Your task to perform on an android device: add 1 kg potatoes to the cart using d mart ready app 
Image 0: 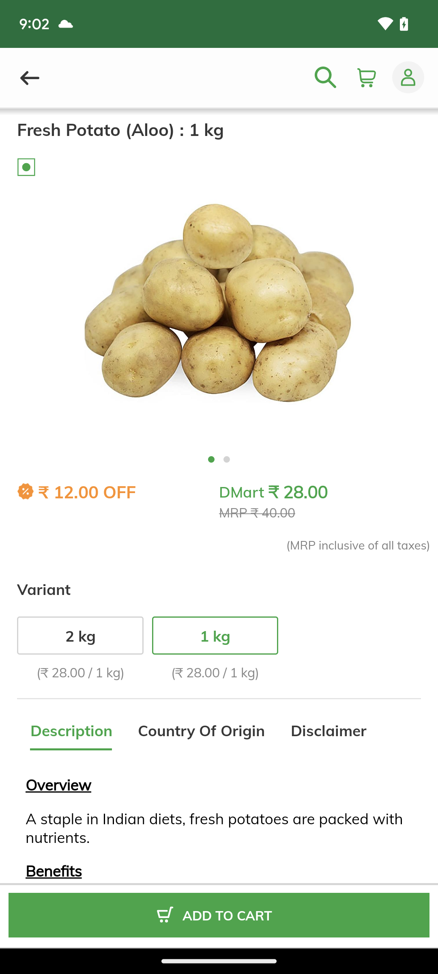
click on the add to cart option that is available in the  bottom of the screen 
Step 0: click (280, 927)